Your task to perform on an android device: I don't have a Screwdrive in my tool kit, so search for a screwdriver kit for me in the Shopclues app.
Image 0: 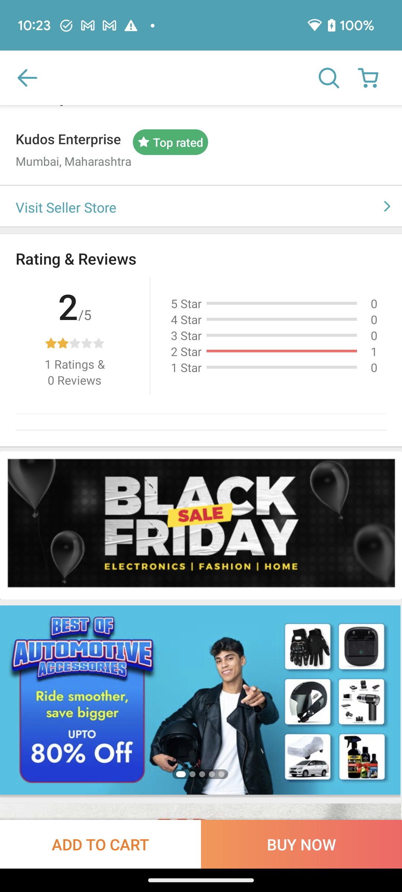
Click on the search icon at the top right corner of the screen to search for the screwdriver kit.
Step 0: click (328, 78)
Image 1: 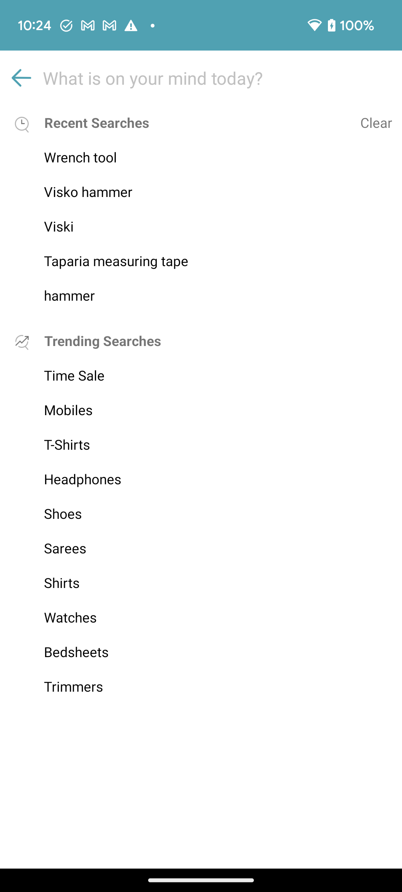
Click on the search bar at the top of the screen.
Step 1: click (201, 78)
Image 2: 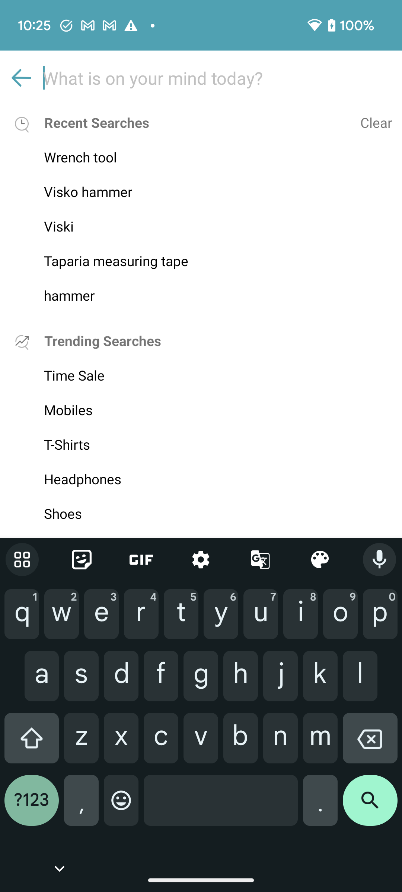
Type Screwdriver kit in the search bar.
Step 2: type "Screwdriver kit"
Image 3: 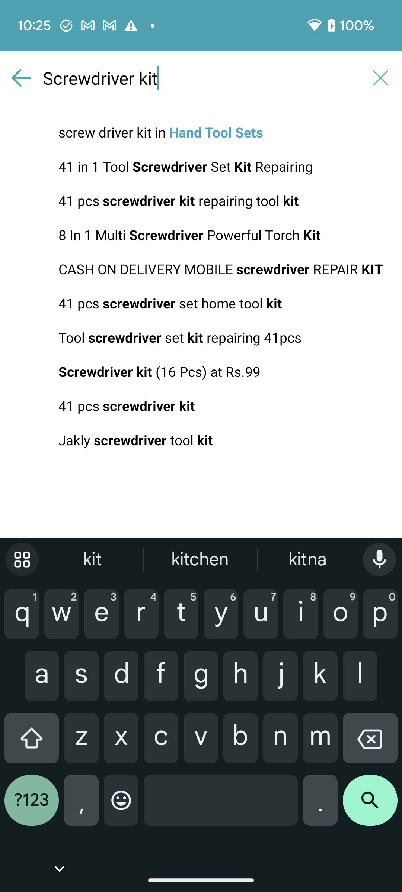
Click on the search icon at the bottom right corner of the screen to view the search result.
Step 3: click (370, 806)